Your task to perform on an android device: In the Moovit app, find Location from Navada metro station to kirti nagar metro station and select Metro mode . Get the Directions 
Image 0: 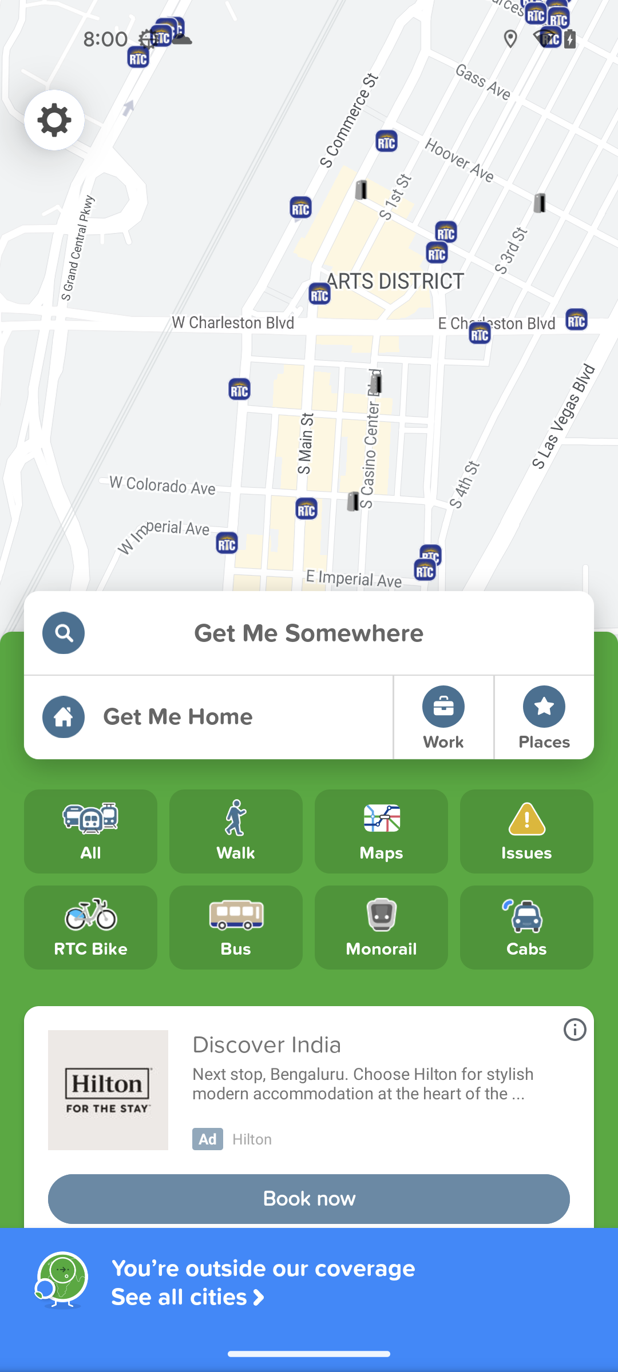
Open moovit app
Step 0: open app "Moovit"
Image 1: 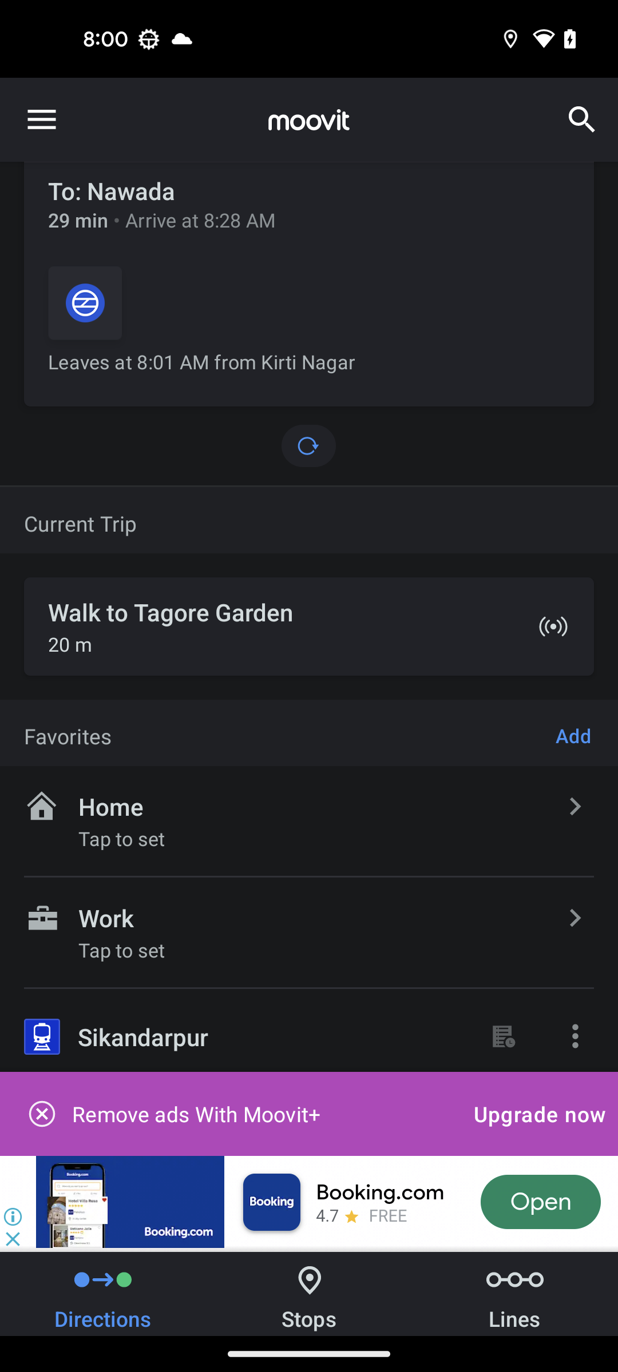
Click on the search icon at the top right corner of the  screen
Step 1: click (581, 119)
Image 2: 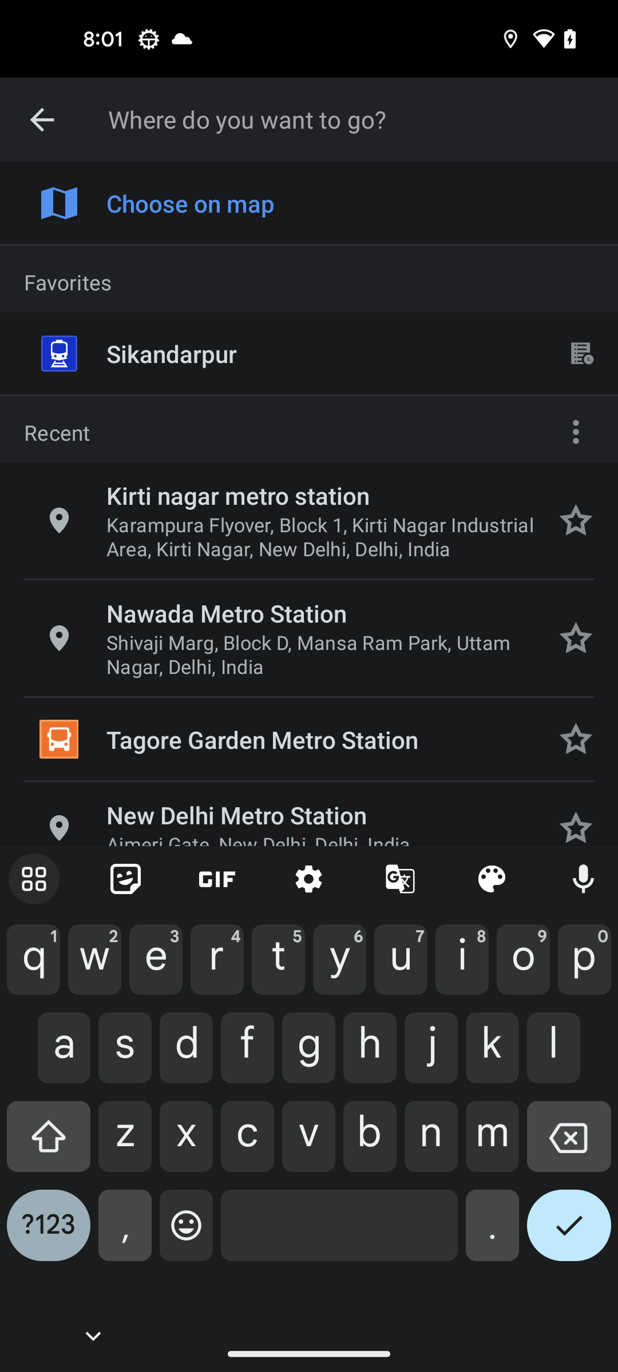
Search for kirti nagar metro station
Step 2: type "kirti nagar metro station"
Image 3: 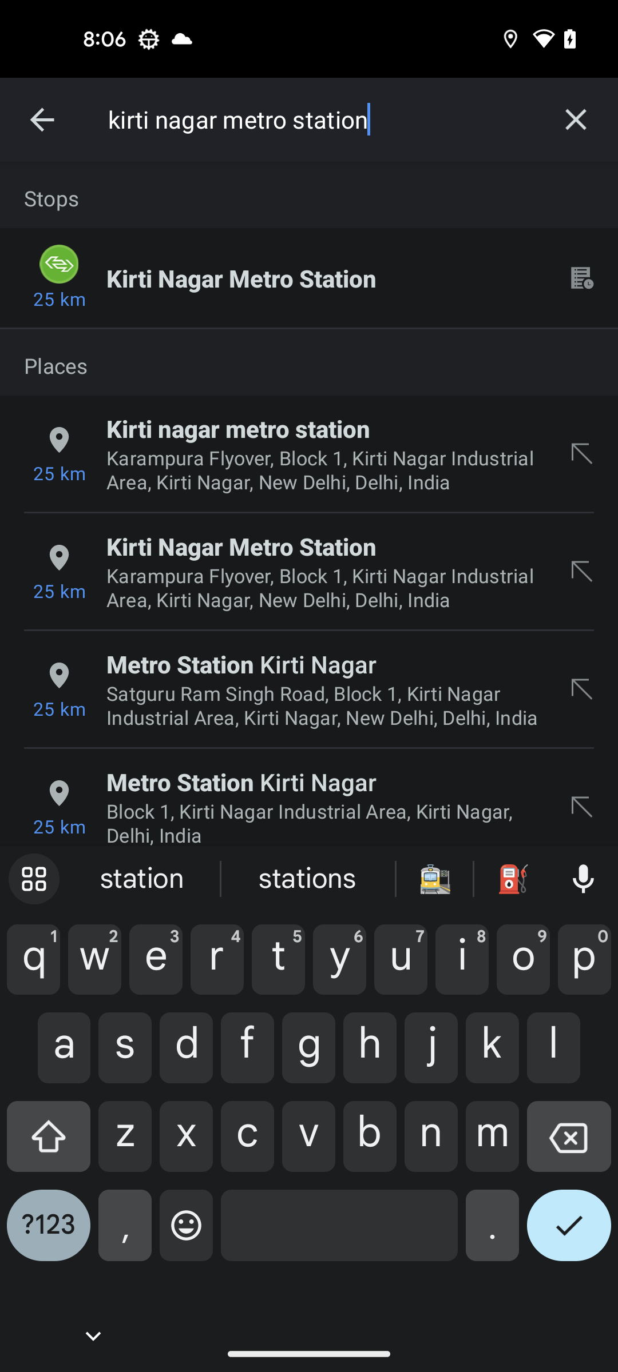
Click on the first search result of kirti nagar metro station
Step 3: click (326, 278)
Image 4: 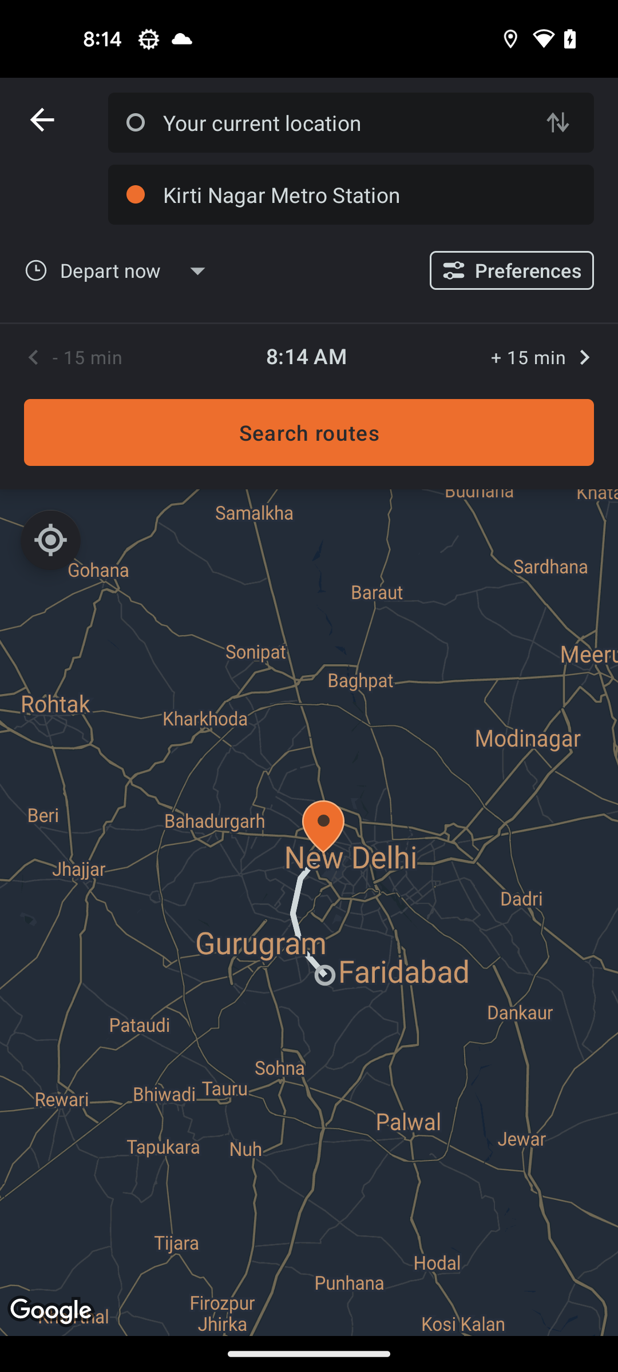
Click on the current location search bar at the top of the screen
Step 4: click (342, 122)
Image 5: 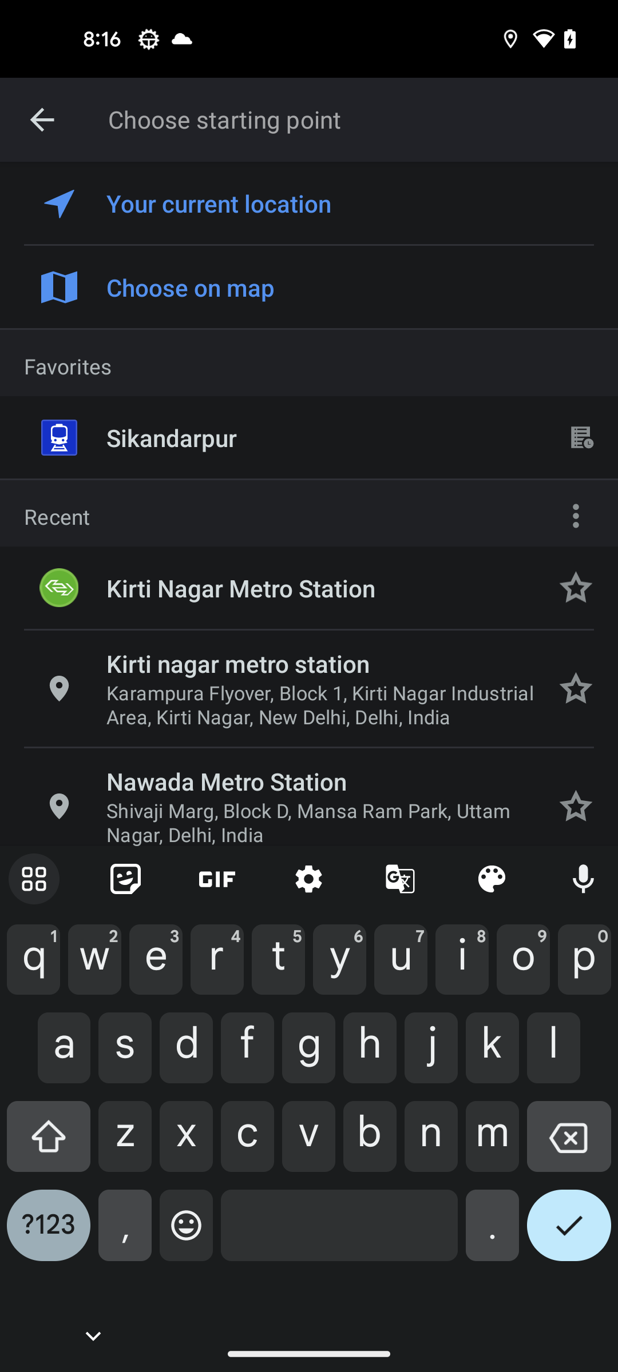
Search for Navada metro station
Step 5: type "Navada metro station"
Image 6: 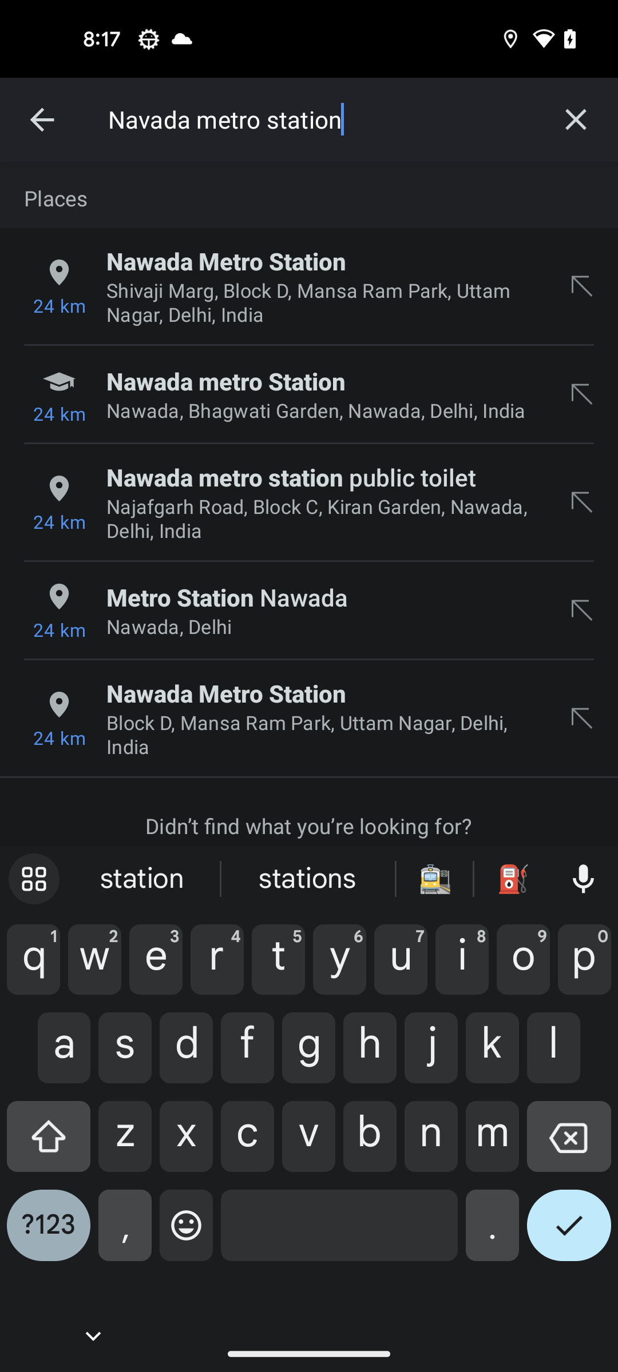
Click on the first search result of Navada metro station
Step 6: click (326, 261)
Image 9: 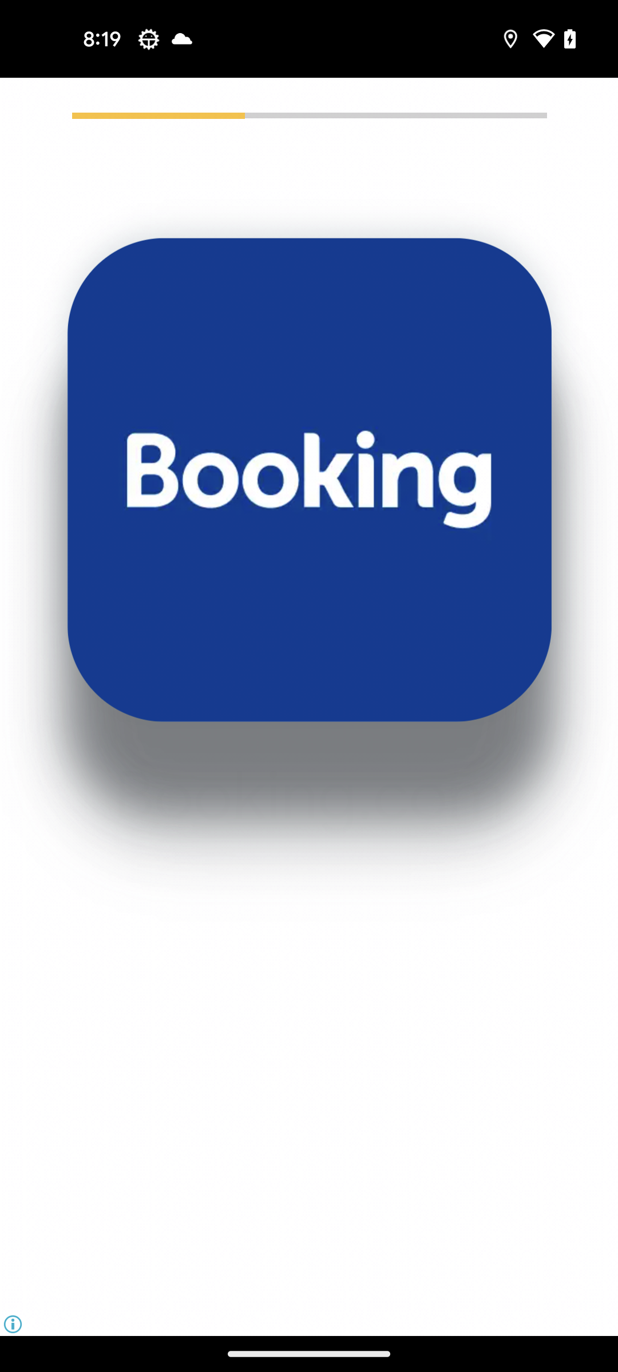
Click on the preferences section
Step 9: wait
Image 10: 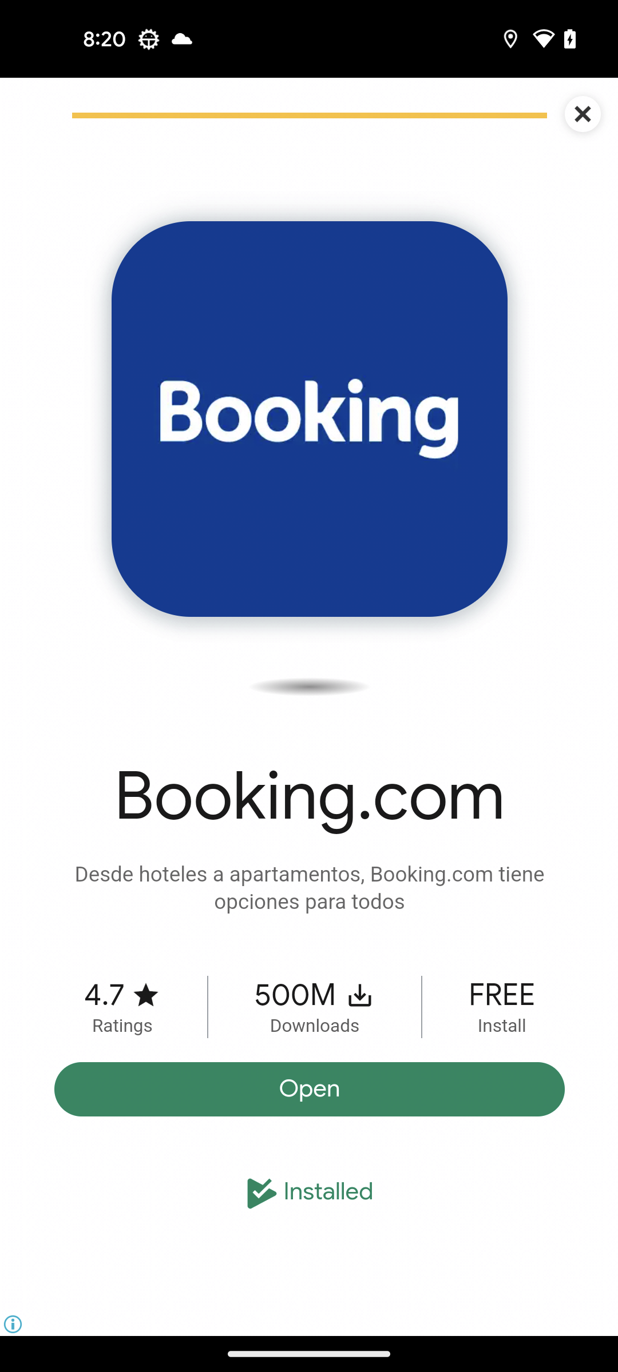
Click on the close icon at the top right corner of the screen
Step 10: click (583, 113)
Image 11: 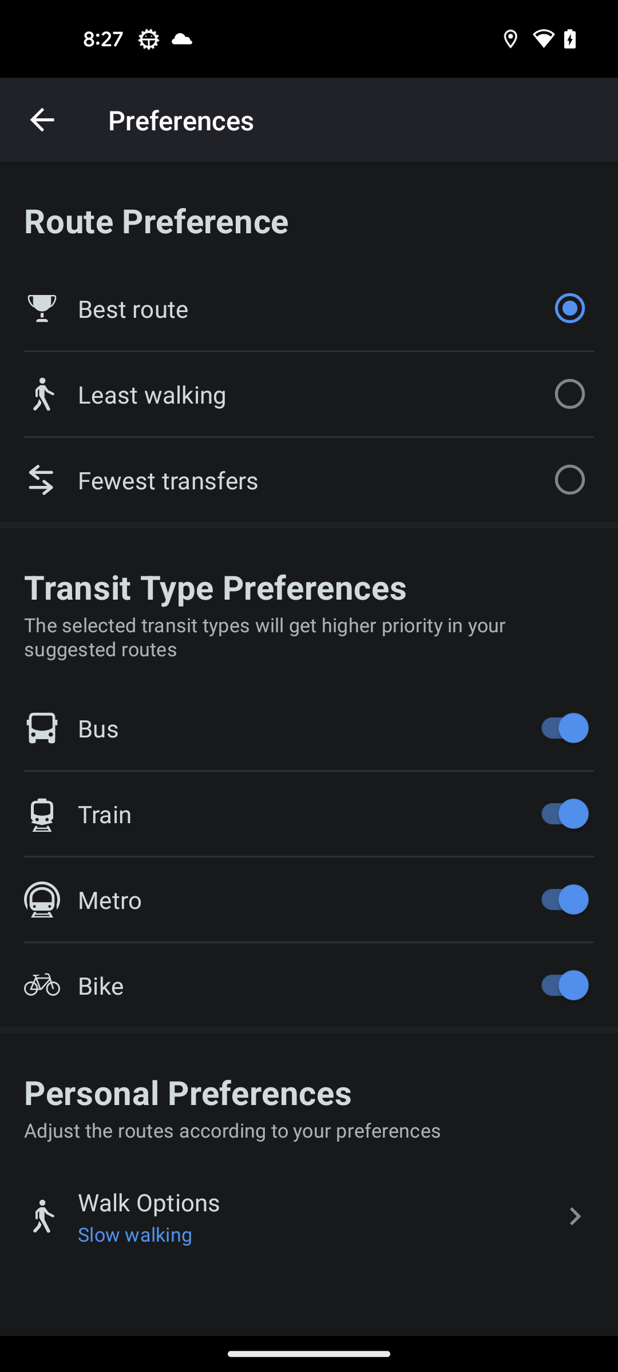
Go back to previous screen
Step 11: press back button
Image 12: 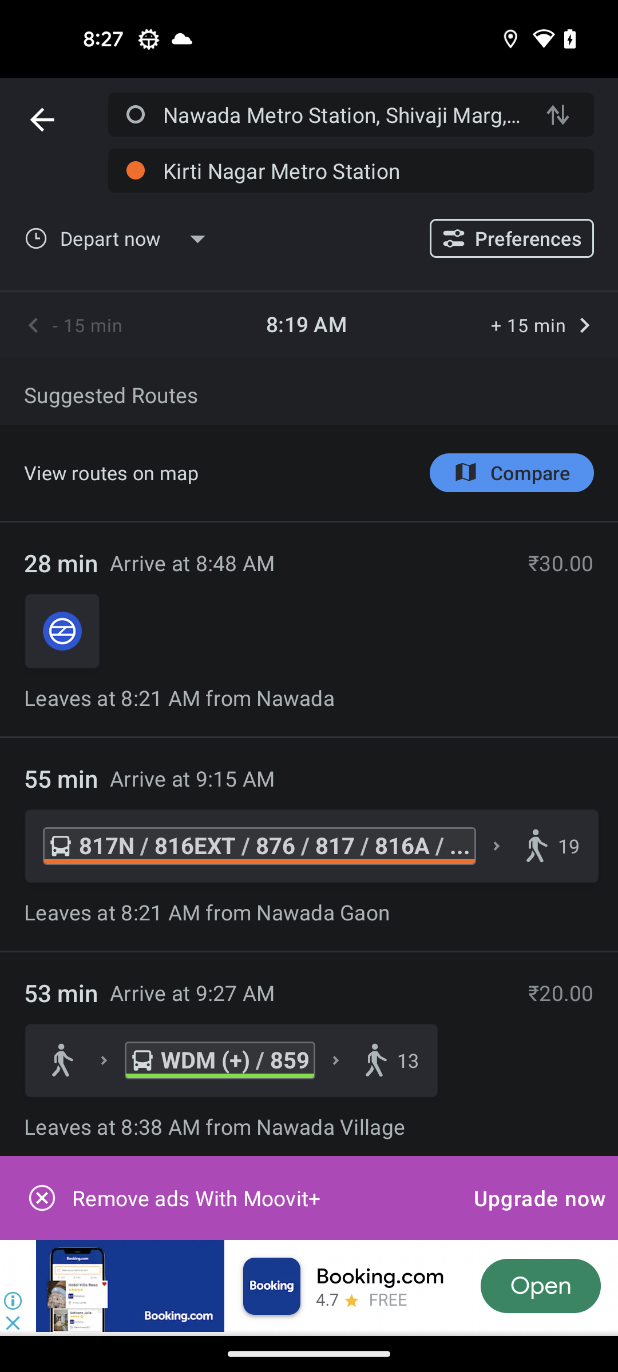
Click on the Metro direction of nawada metro station to kirti nagar metro station
Step 12: click (309, 629)
Image 15: 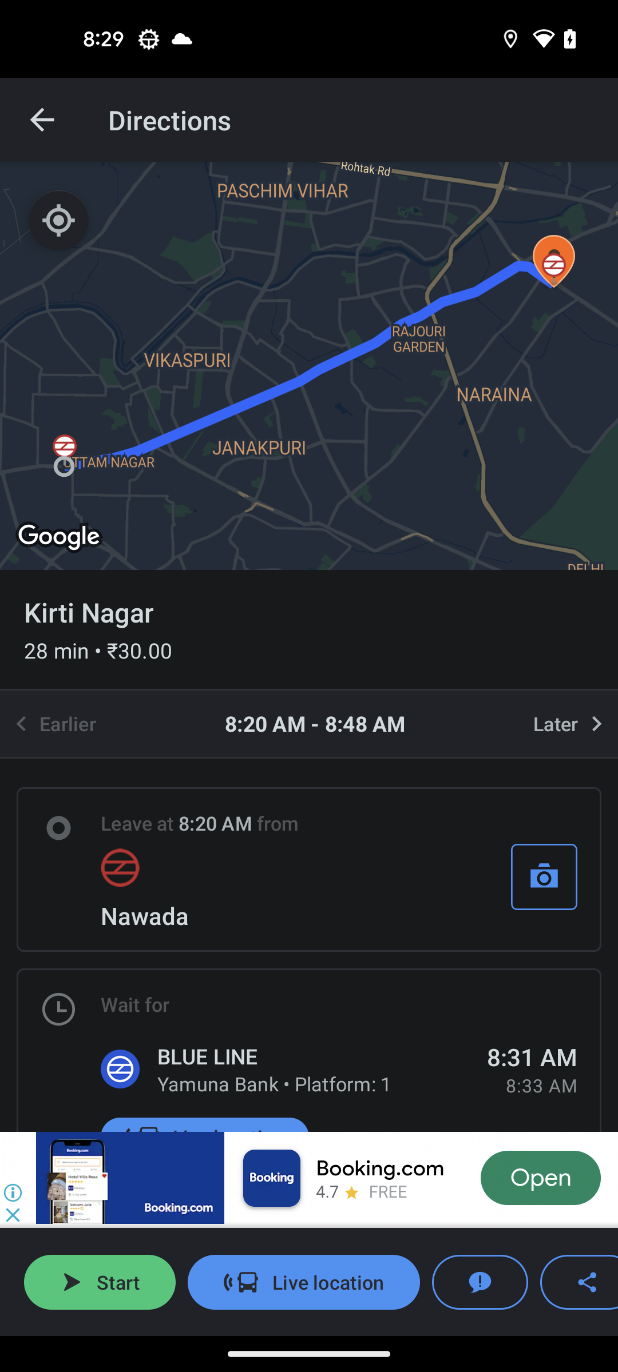
Click on the start button at the bottom left corner of the screen
Step 15: click (100, 1282)
Image 16: 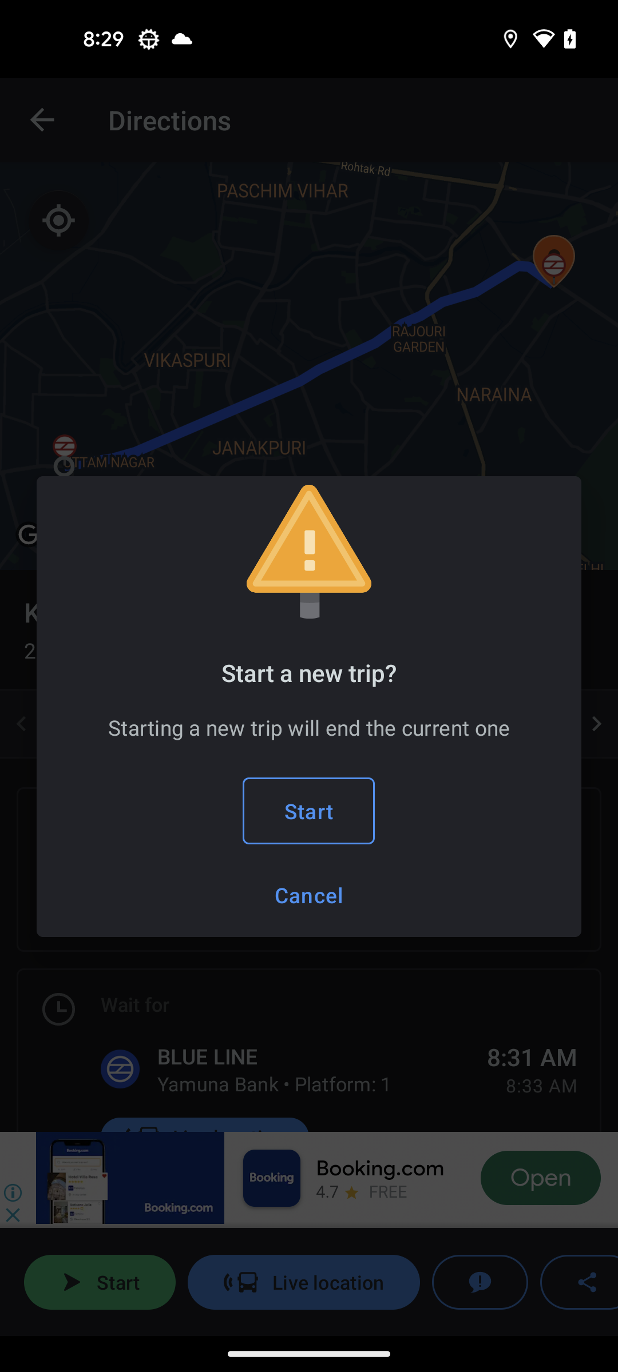
Click on the Start button at the pop up window
Step 16: click (308, 811)